Your task to perform on an android device: In the Trip.com app, I need to Find Hotel Ac Hotel Honolulu from Jan. 24, 2024 to Jan. 29, 2024.
Image 0: 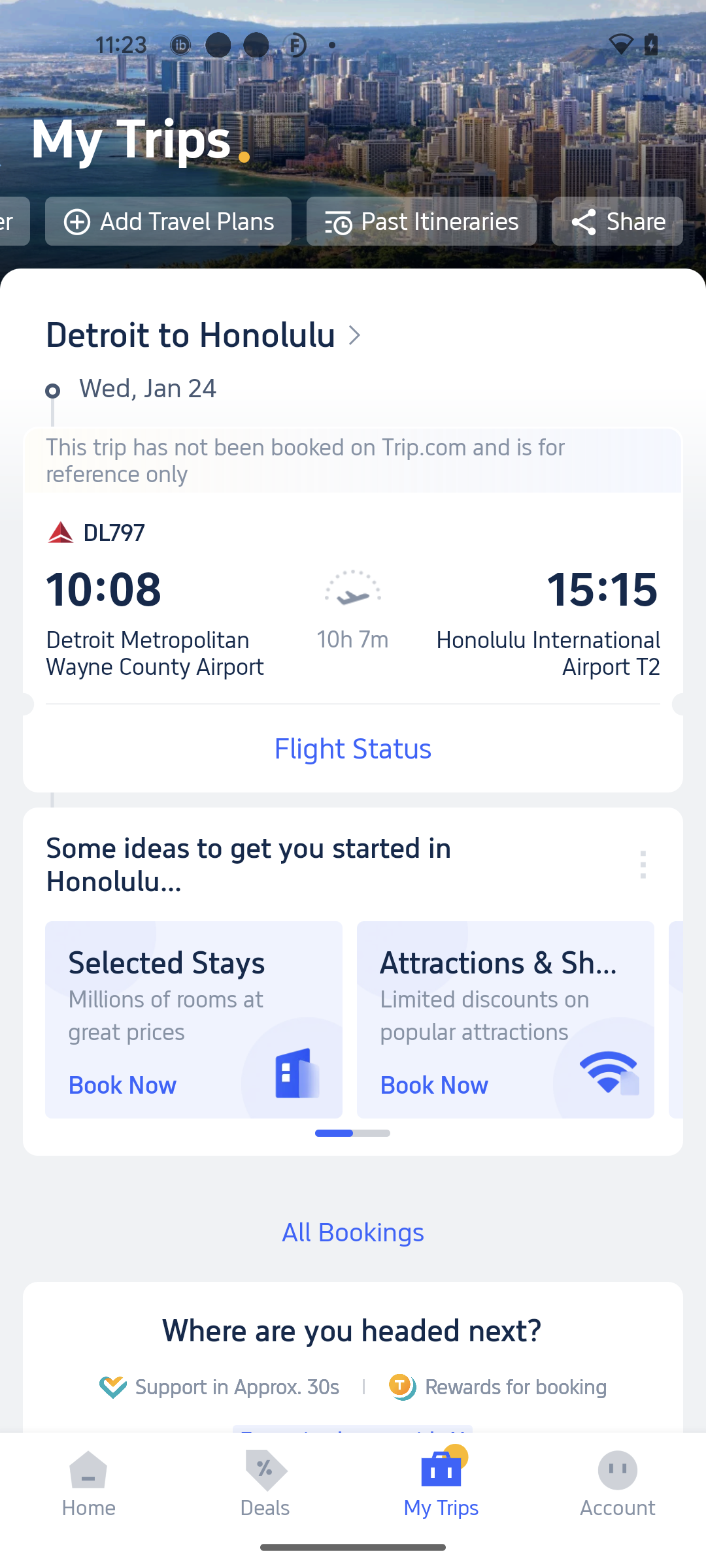
Click on the Add Travel Plans category
Step 0: click (187, 221)
Image 1: 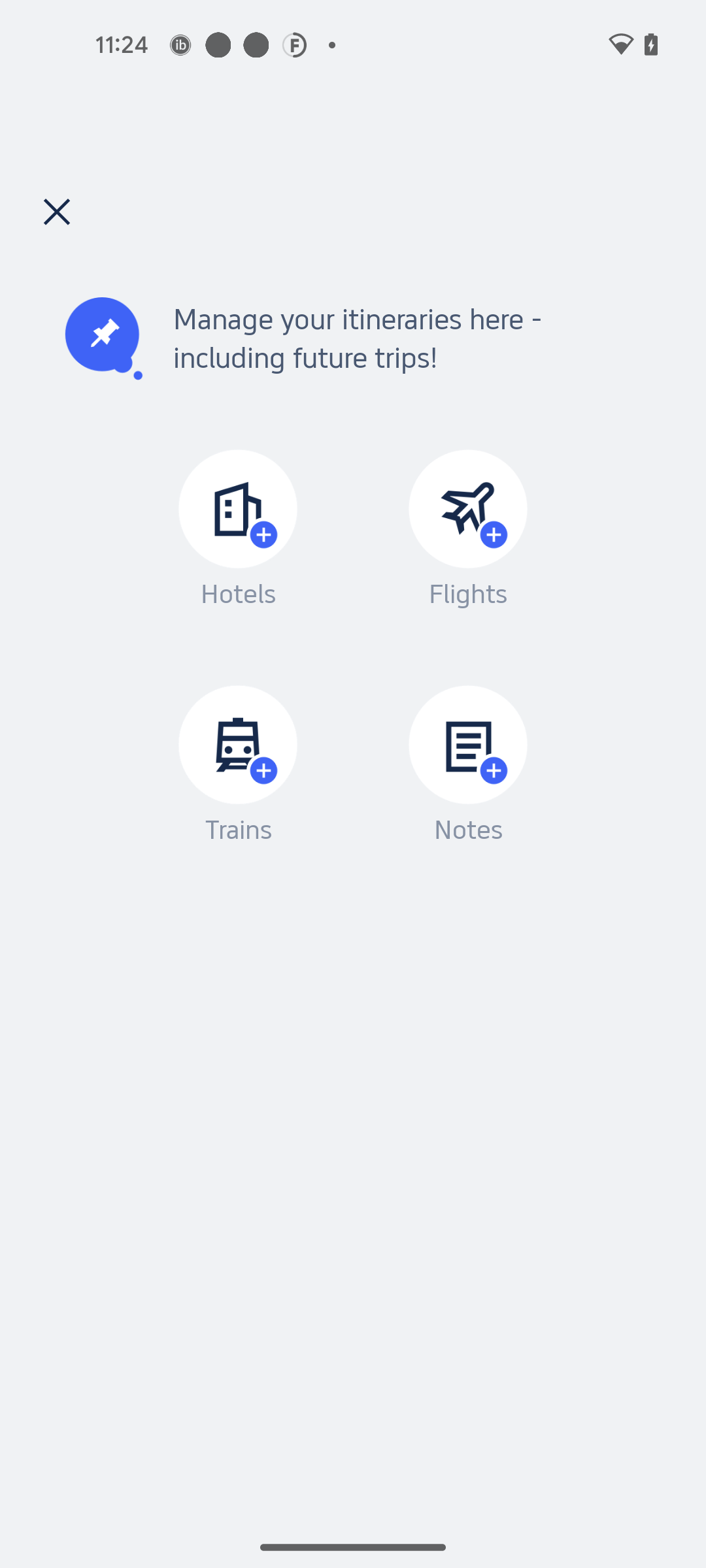
Click on the Hotels option
Step 1: click (238, 529)
Image 2: 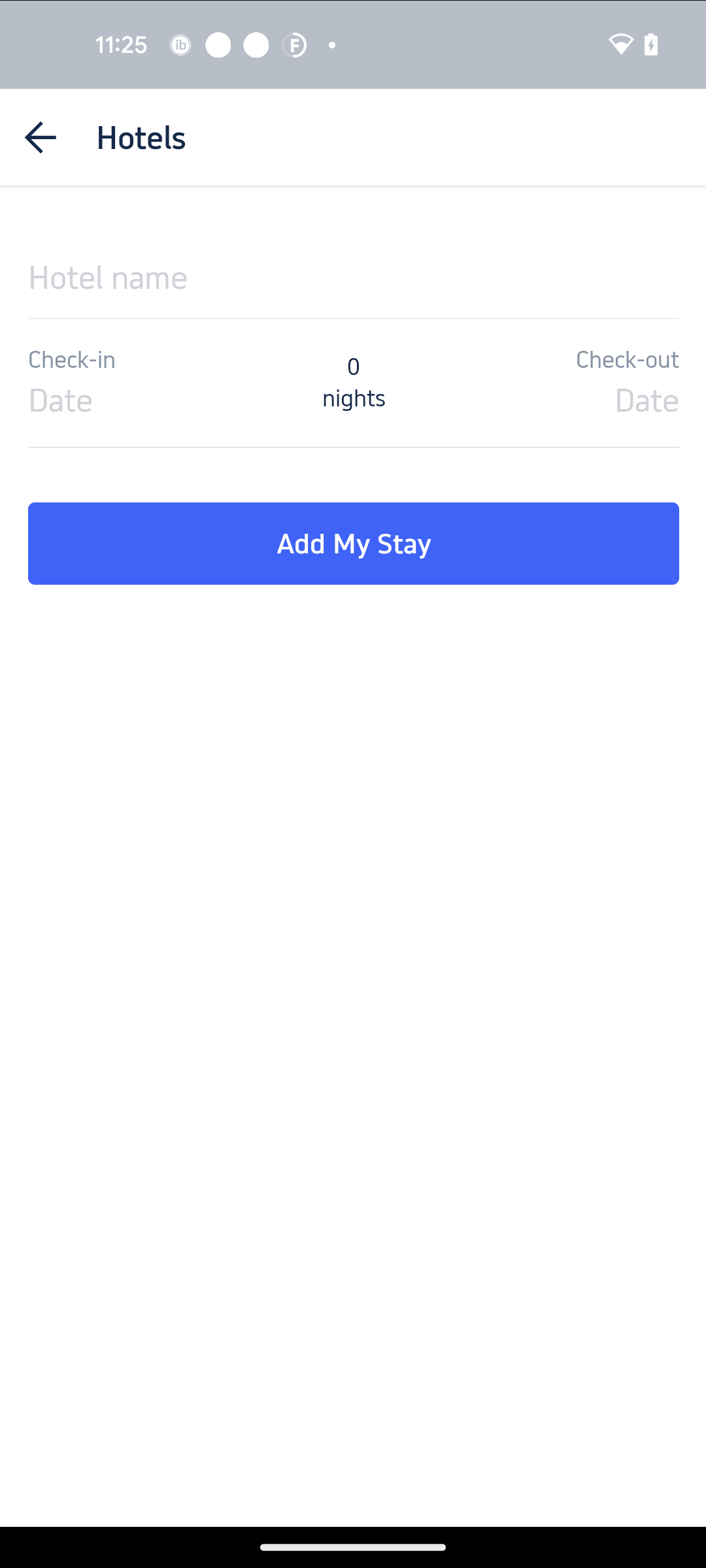
Click on the Hotel name text bar
Step 2: click (353, 278)
Image 3: 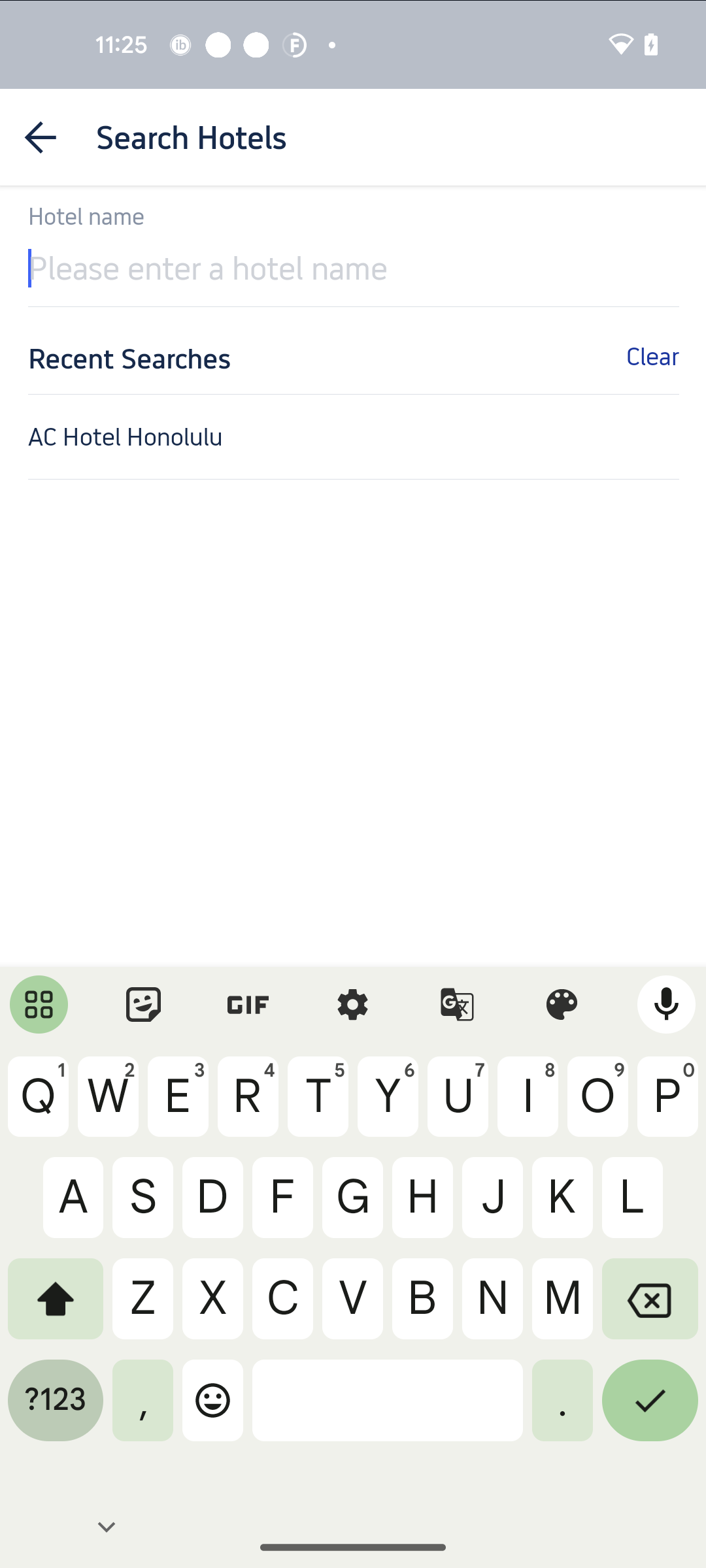
Click on the Ac Hotel Honolulu in recent searches
Step 3: click (353, 436)
Image 4: 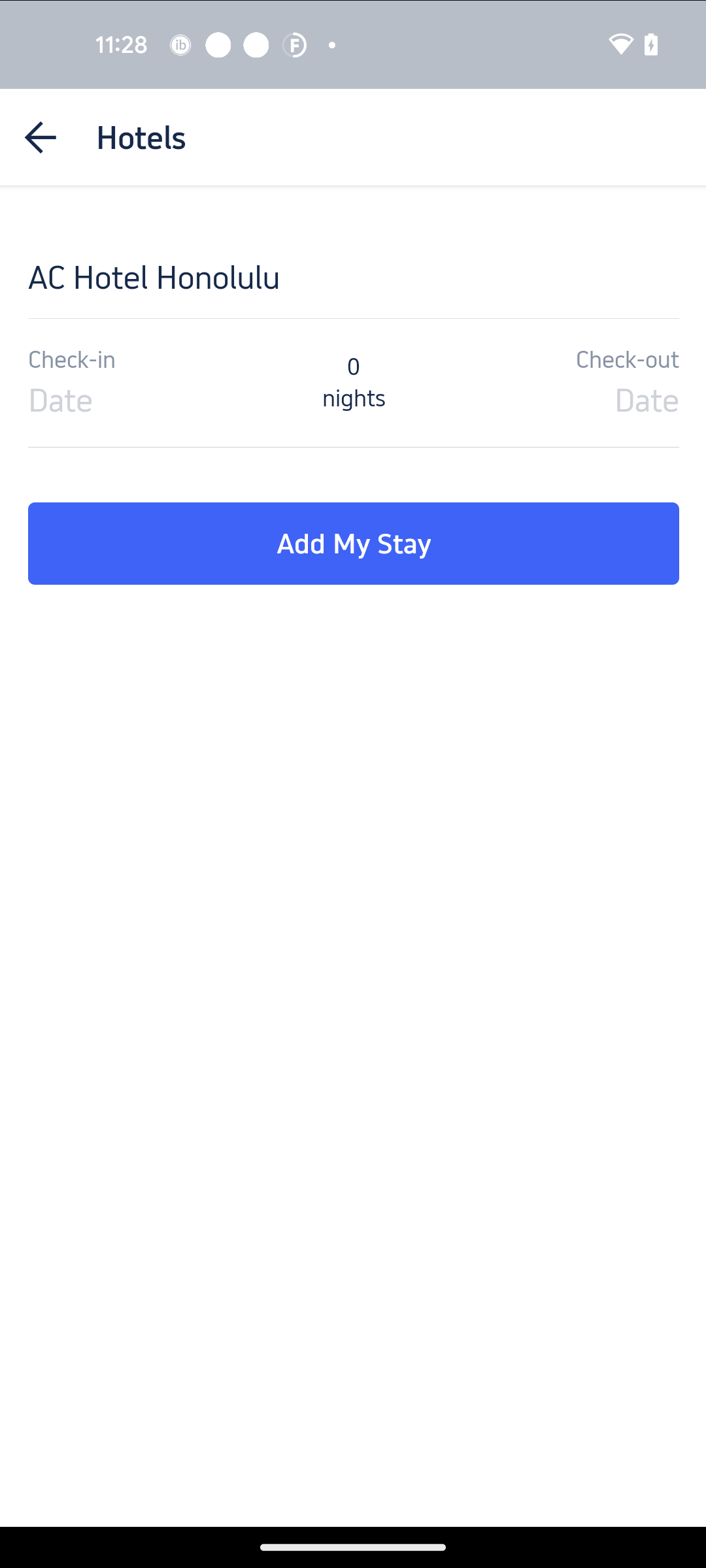
Click on the Check-in Date section
Step 4: click (60, 400)
Image 5: 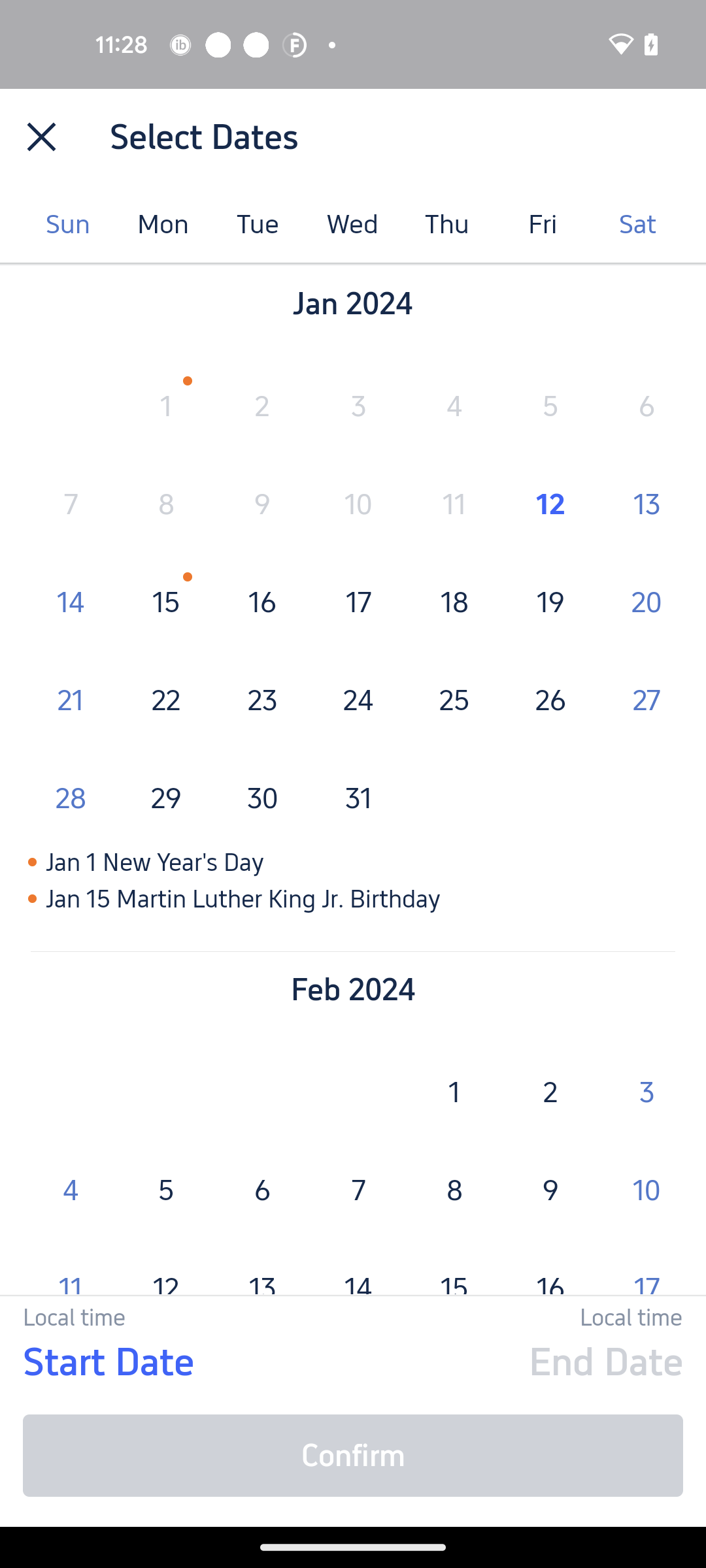
Select the Date Jan. 24, 2024
Step 5: click (358, 700)
Image 6: 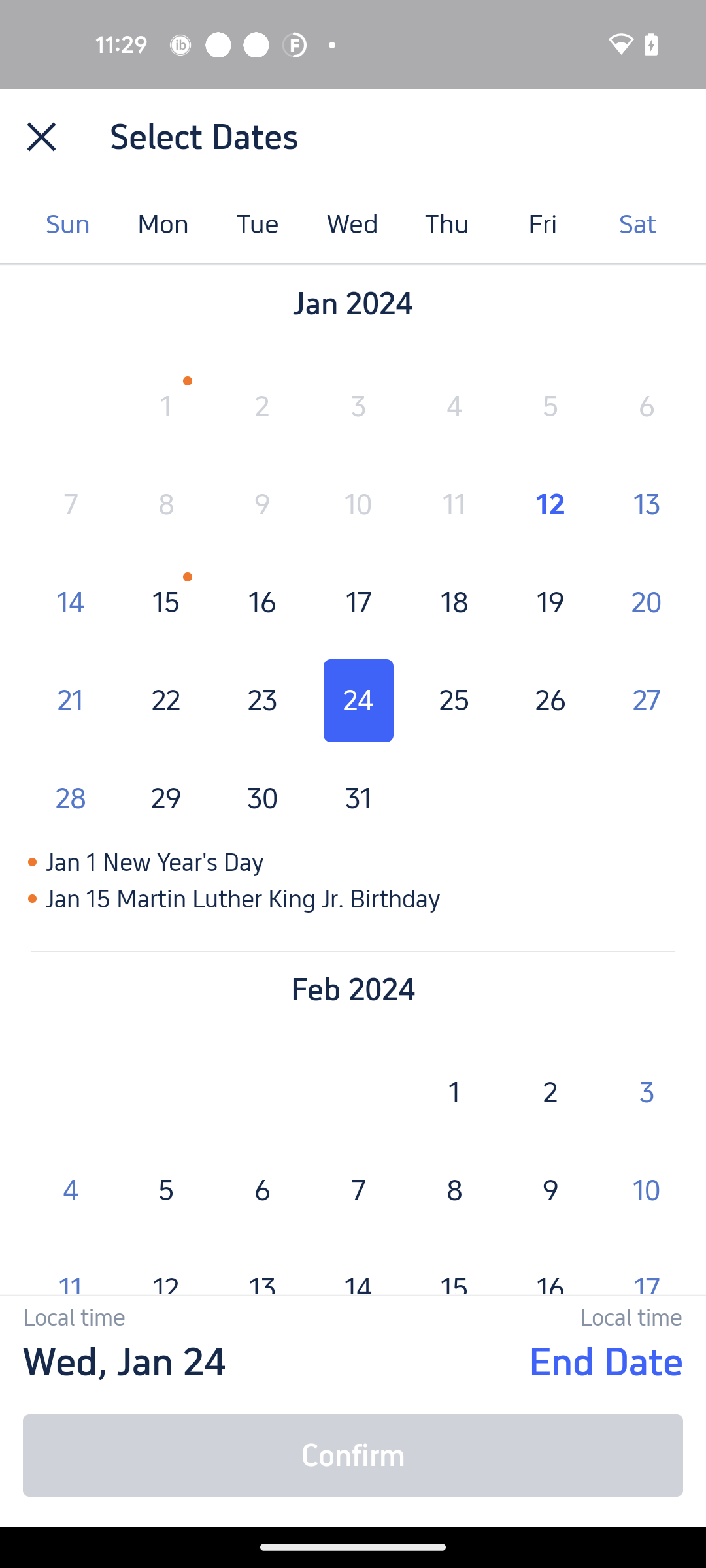
Select the Check-out Date Jan. 29, 2024
Step 6: click (166, 798)
Image 7: 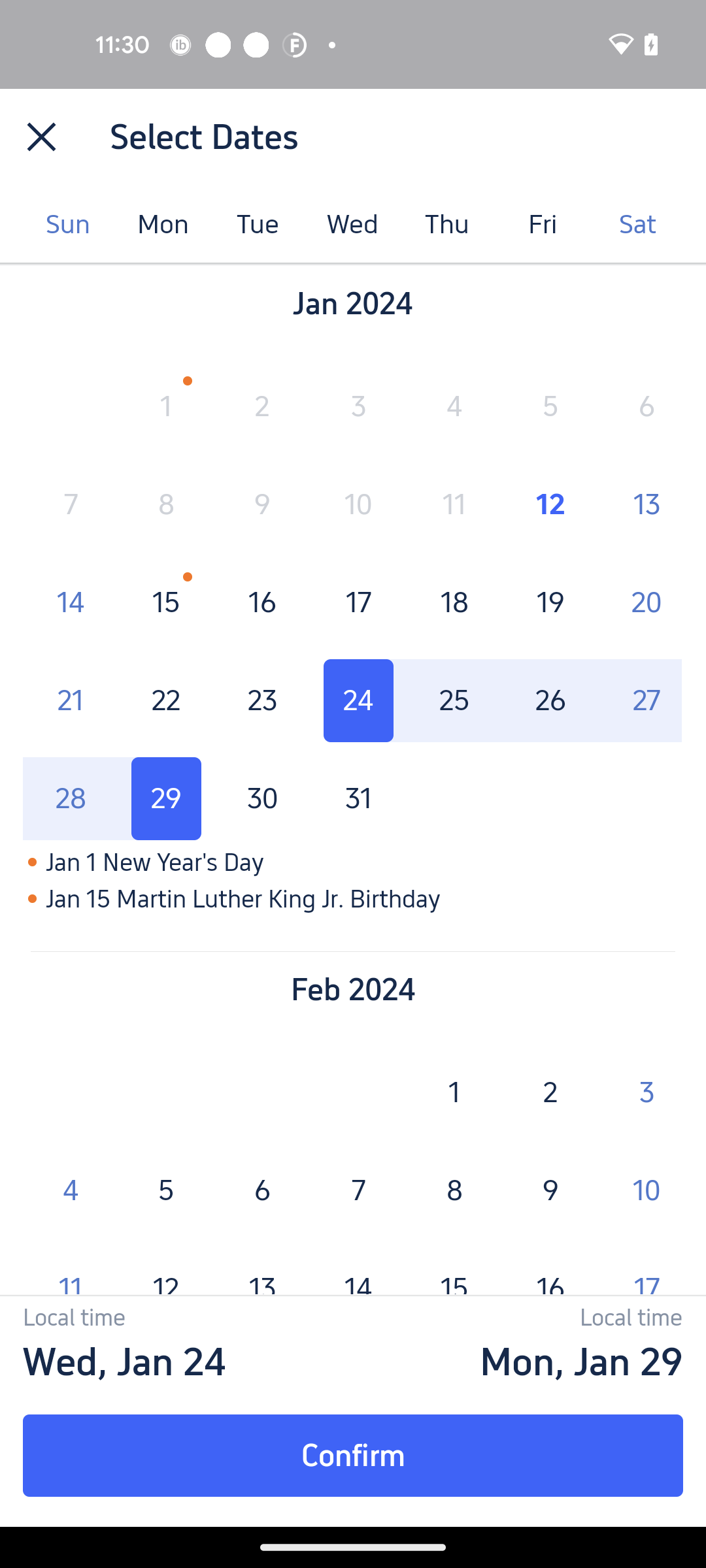
Click on the Confirm button
Step 7: click (353, 1456)